Your task to perform on an android device:  It's a rainy day and I would like to listen to Luciano Pavarotti songs. Search It's A Man's Man's Man's World (Stereo) song by Luciano Pavarotti & James Brown in the YouTube app.
Image 0: 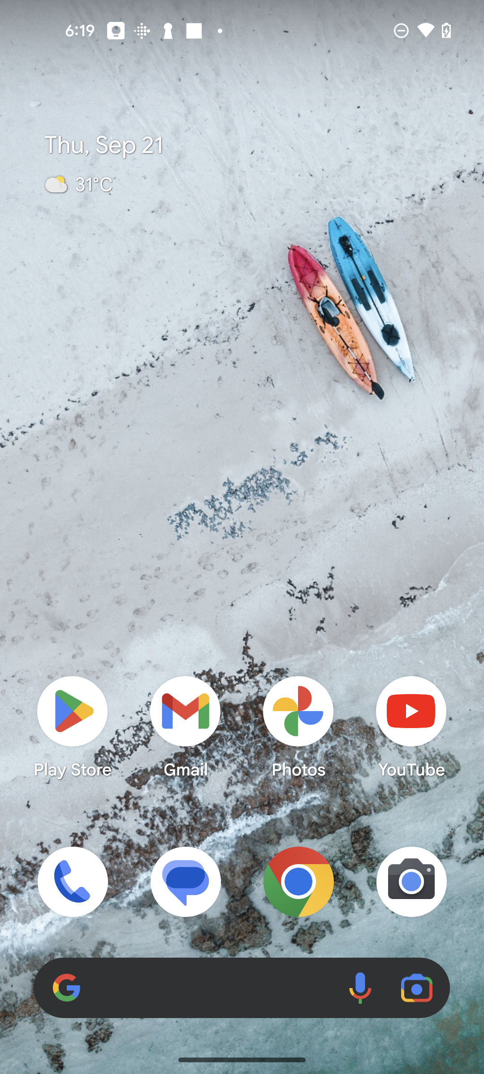
Open the YouTube app
Step 0: open app "YouTube"
Image 2: 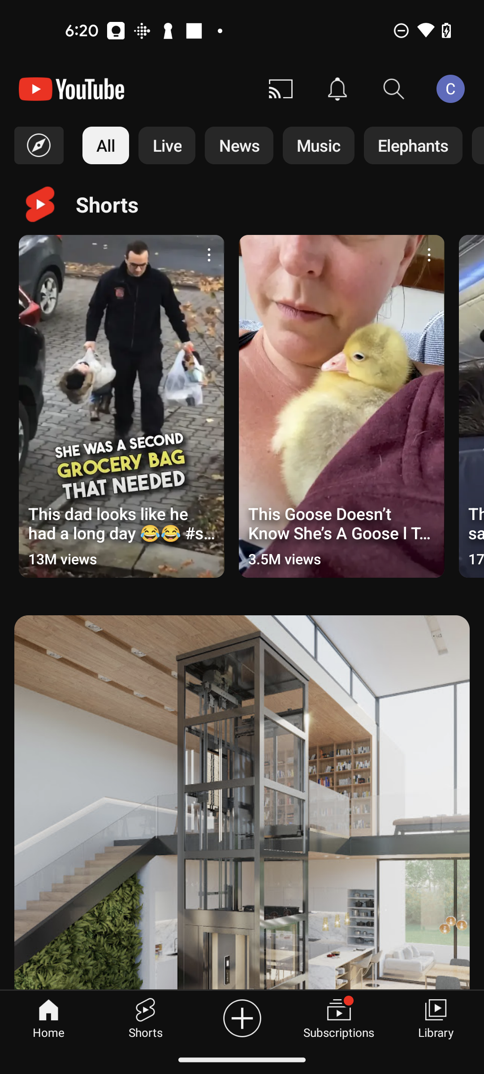
Click on the search icon at the top right of the screen
Step 2: click (394, 89)
Image 3: 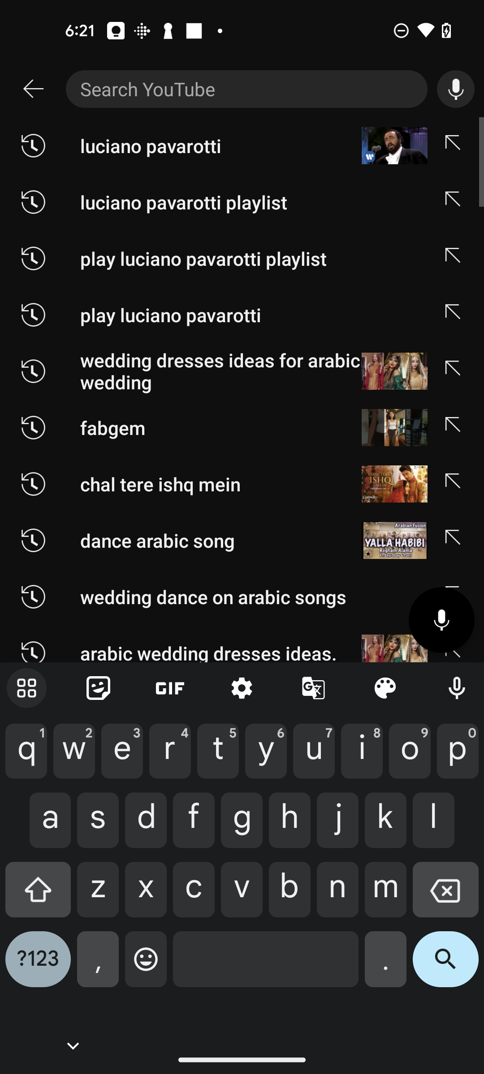
Search for It's A Man's Man's Man's World (Stereo) song by Luciano Pavarotti & James Brown
Step 3: type "It's A Man's Man's Man's World (Stereo) song by Luciano Pavarotti & James Brown"
Image 4: 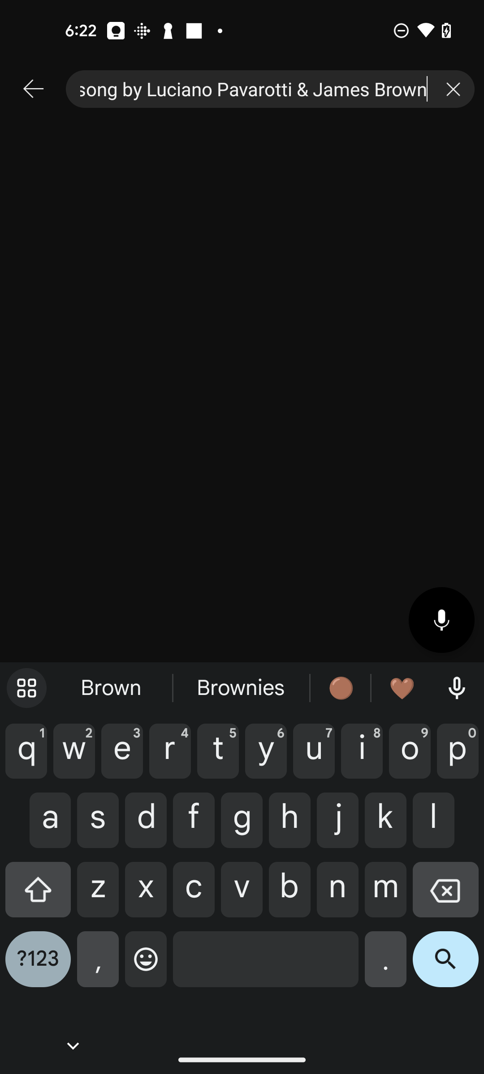
Click on the search icon at the bottom right of the screen
Step 4: click (445, 966)